Your task to perform on an android device: I want to change my door locks to fingerprint-smart door locks. Search for smart door locks with fingerprints on the Joom app.
Image 0: 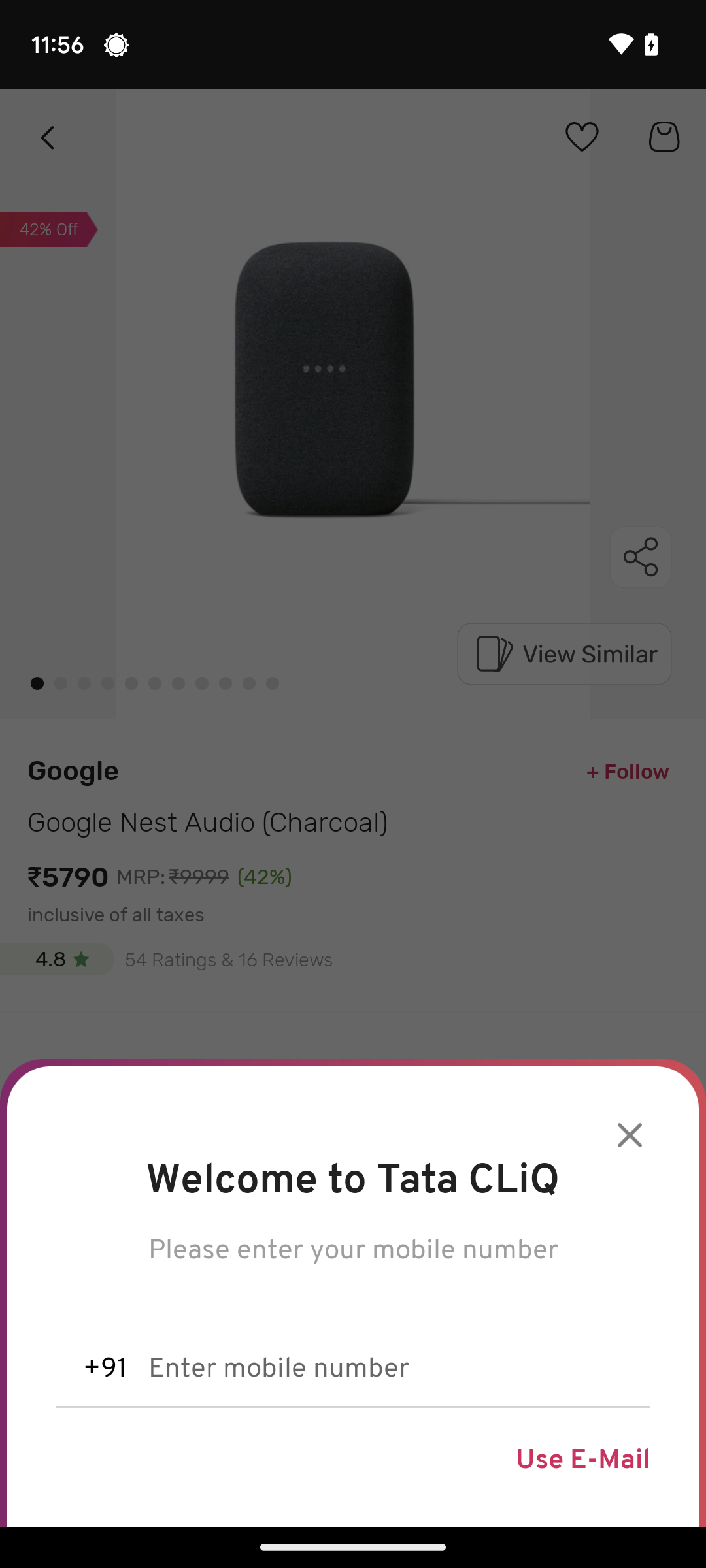
Open the Joom app.
Step 0: open app "Joom"
Image 1: 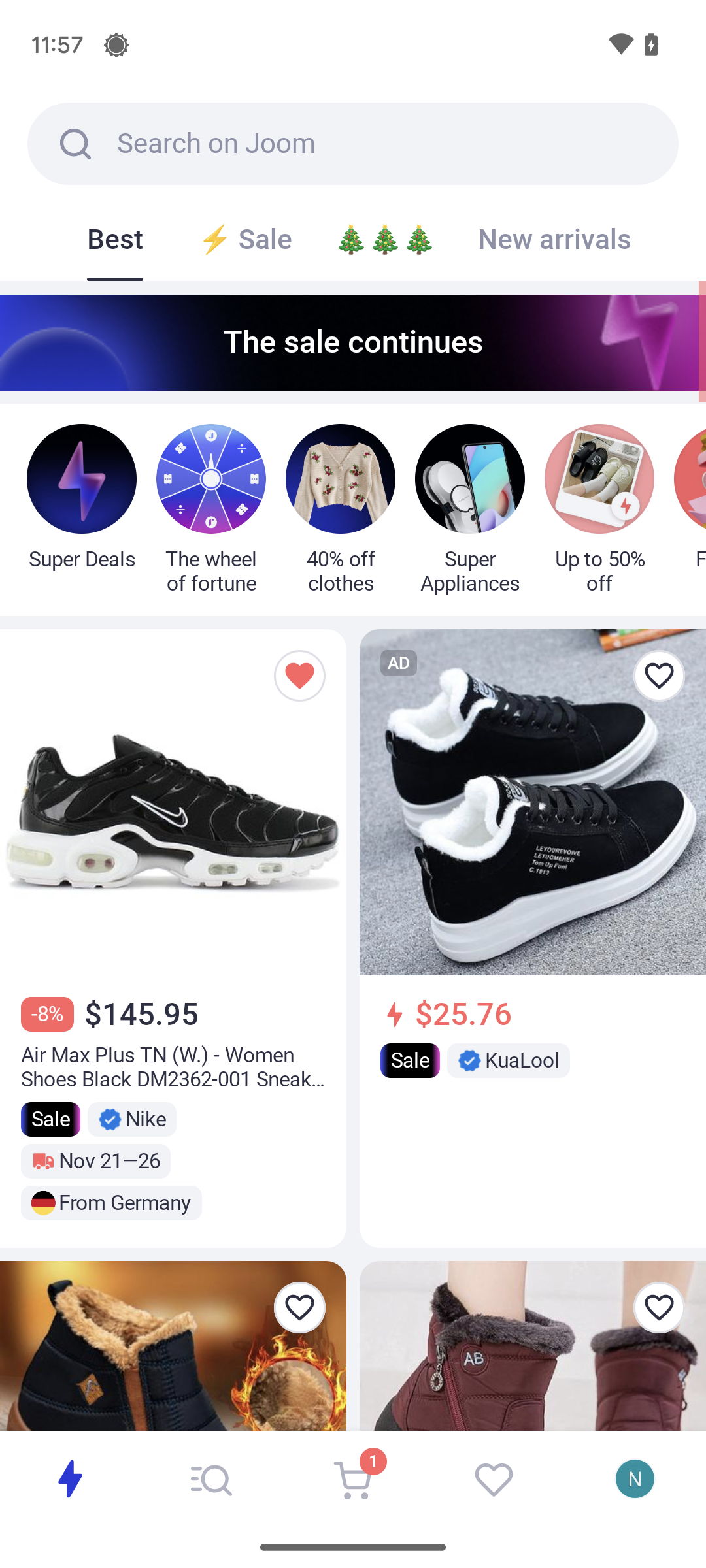
Click on the search bar at the top of the screen.
Step 1: click (397, 143)
Image 2: 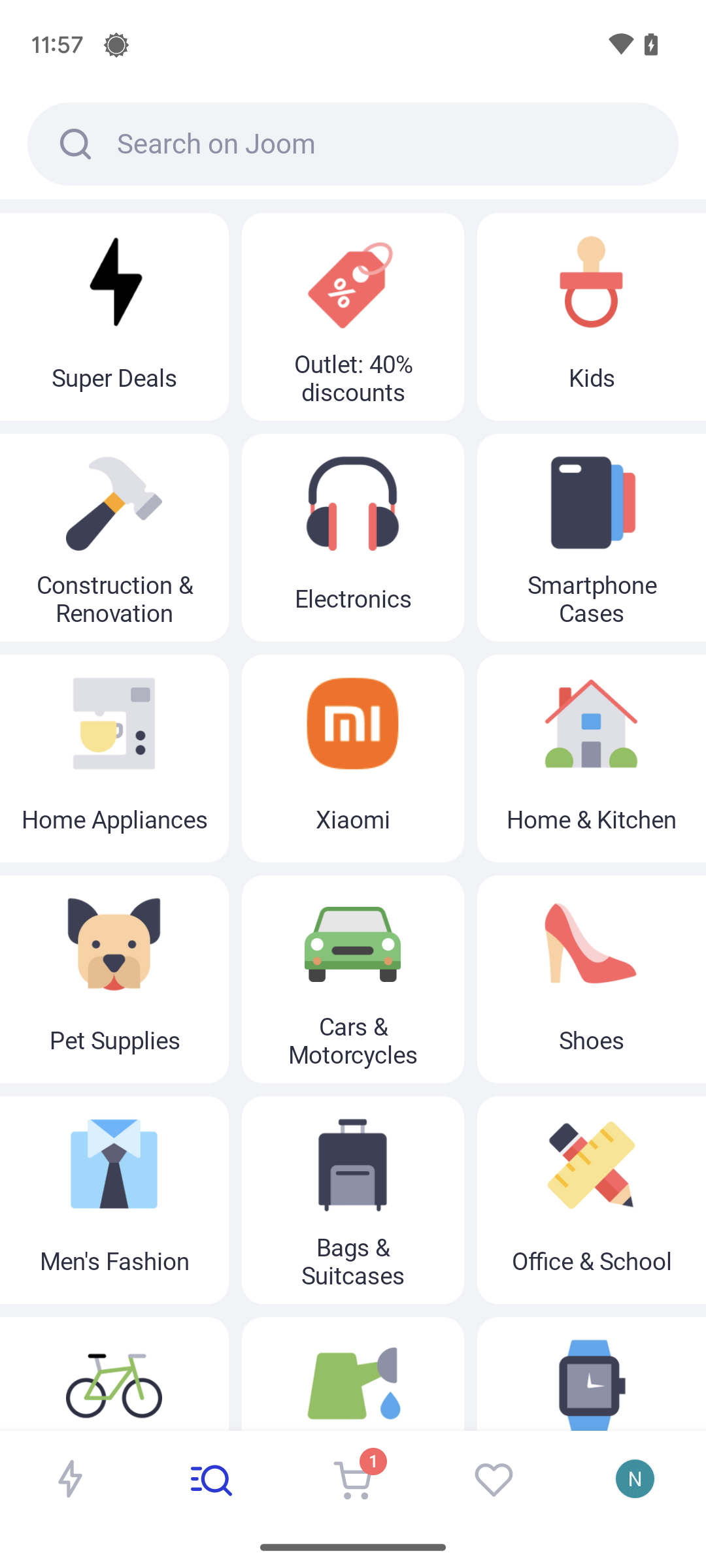
Click on the search bar at the top of the screen.
Step 2: click (397, 144)
Image 3: 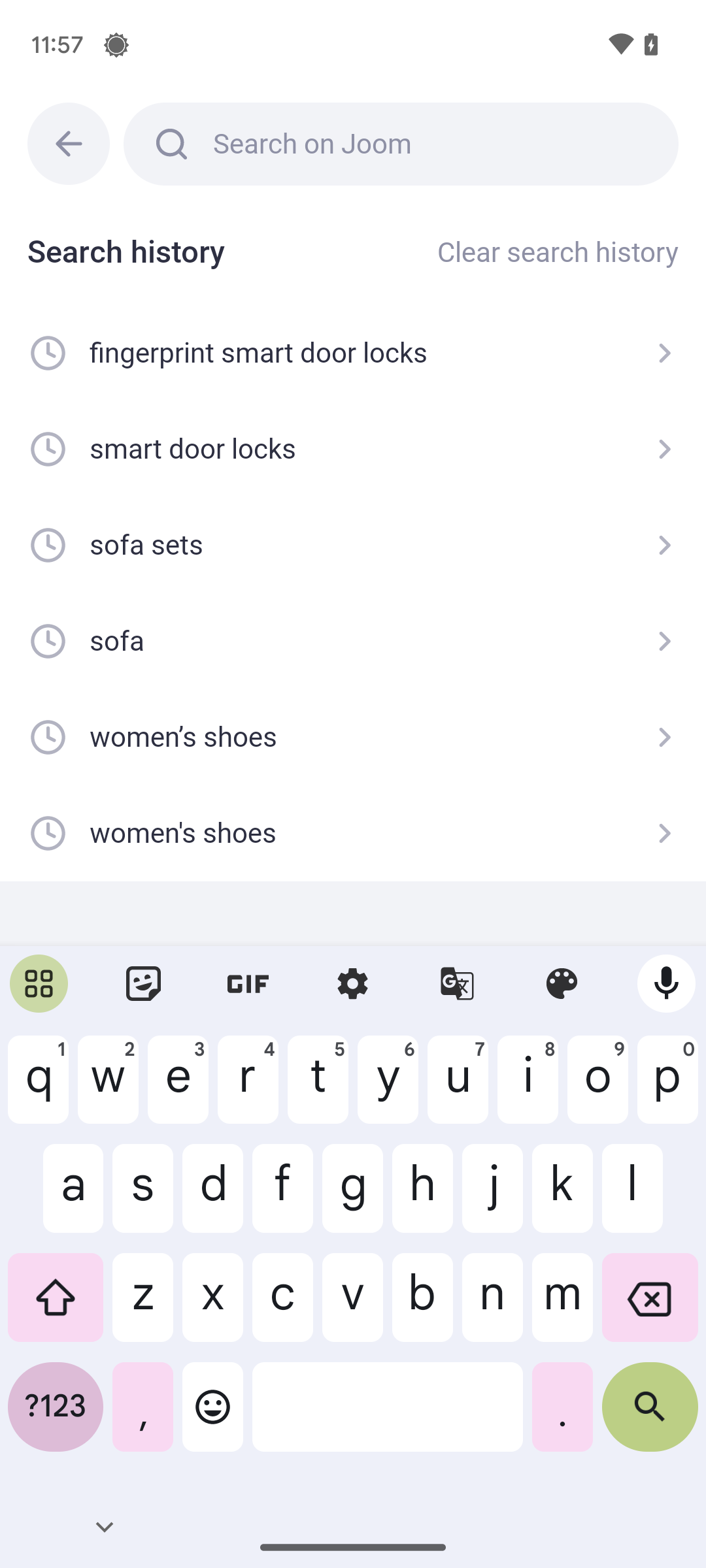
Type in smart door locks with Fingerprint.
Step 3: type "Smart door locks with Fingerprint"
Image 4: 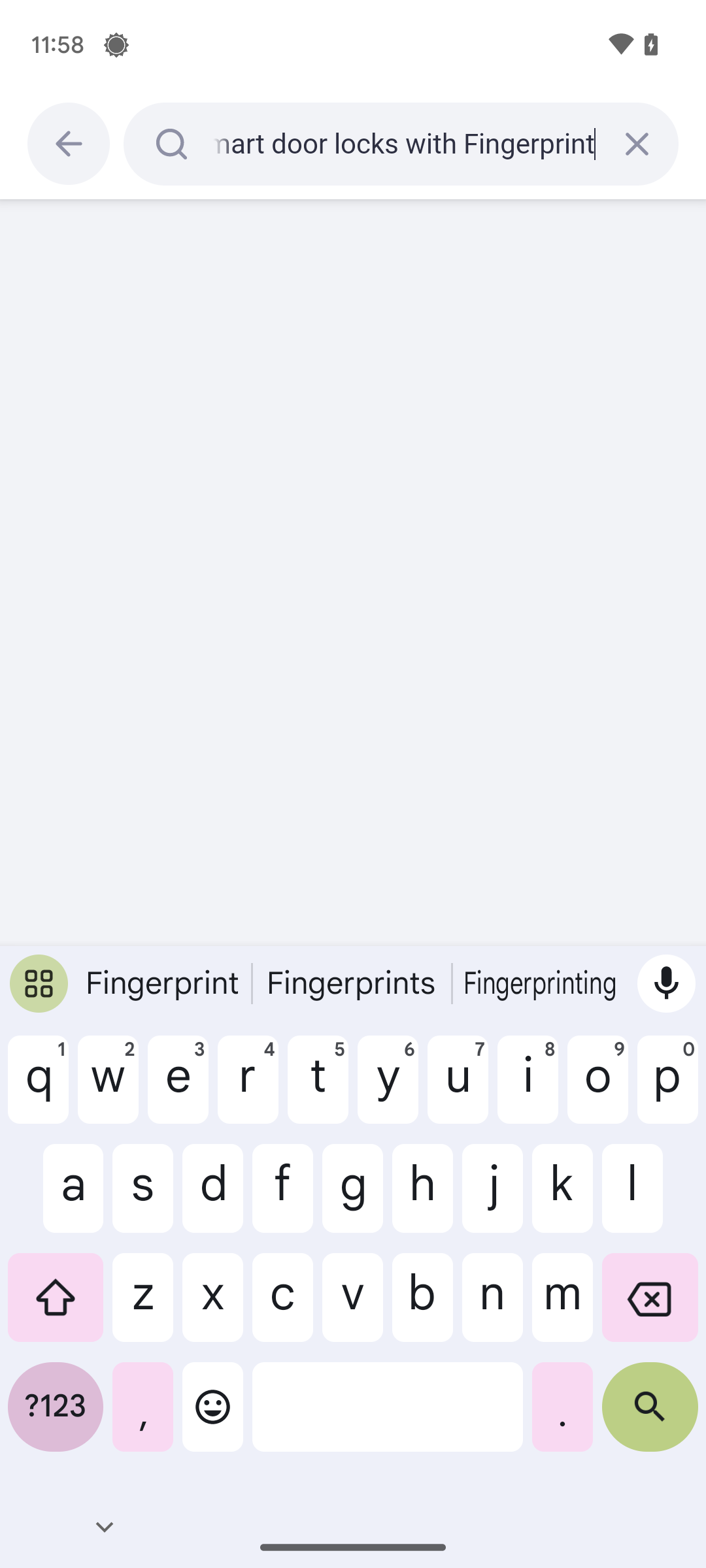
Click on the search button at the bottom-right corner of the keyboard.
Step 4: click (650, 1417)